Your task to perform on an android device: I want to share the Typhoon pdf with my friend Amelia Miller on her gmail account, amelia.miller2709@gmail.com, to show her how awesome the novel is.
Image 0: 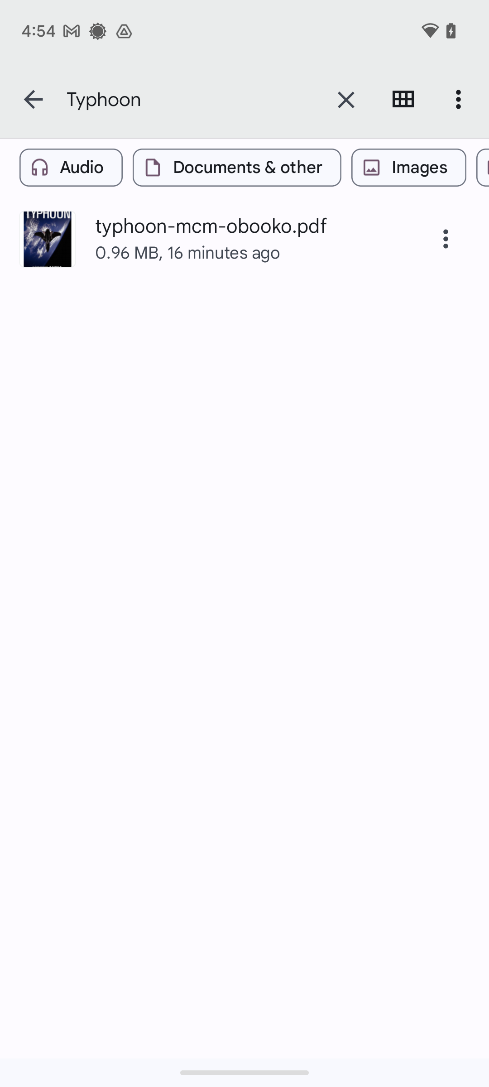
Click on the three-dot icon on the right side of the file.
Step 0: click (446, 239)
Image 1: 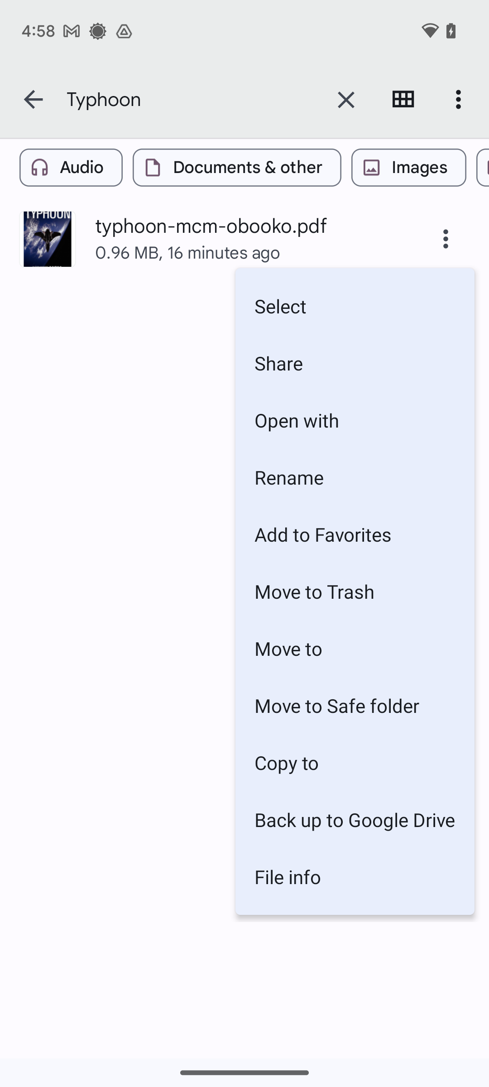
Click on the Share option.
Step 1: click (355, 363)
Image 2: 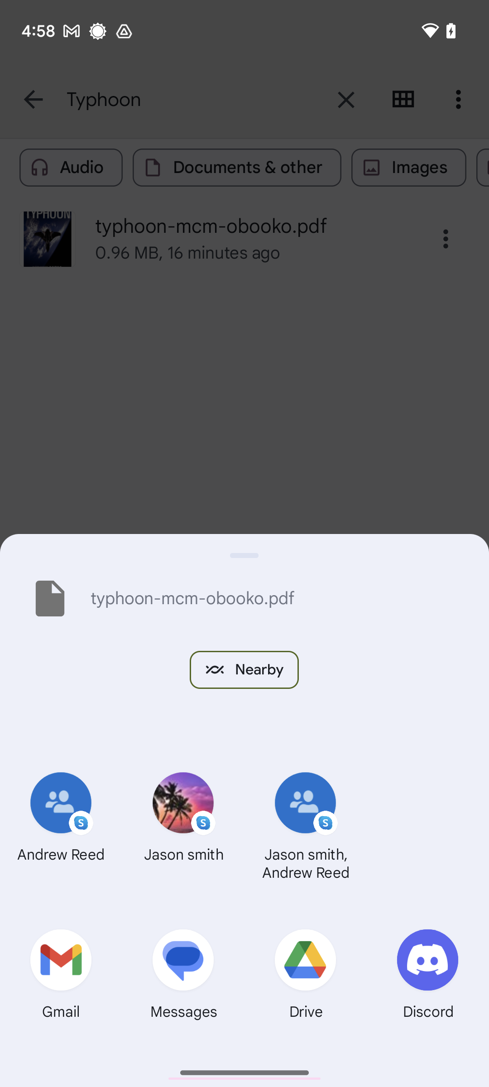
Click on the Gmail icon at the bottom of the screen.
Step 2: click (61, 978)
Image 3: 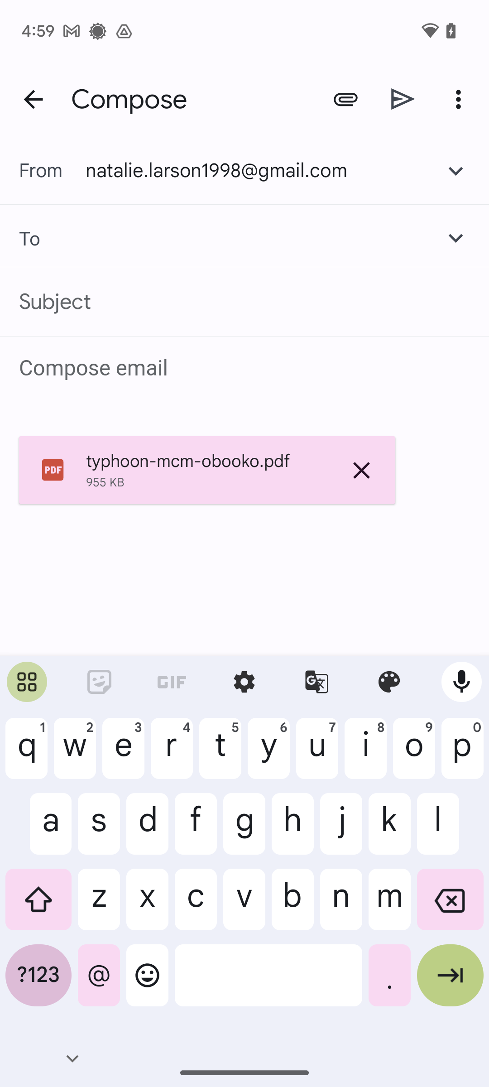
Type in the Amelia Miller gmail account, amelia.miller2709@gmail.com.
Step 3: type "amelia.miller2709@gmail.com"
Image 5: 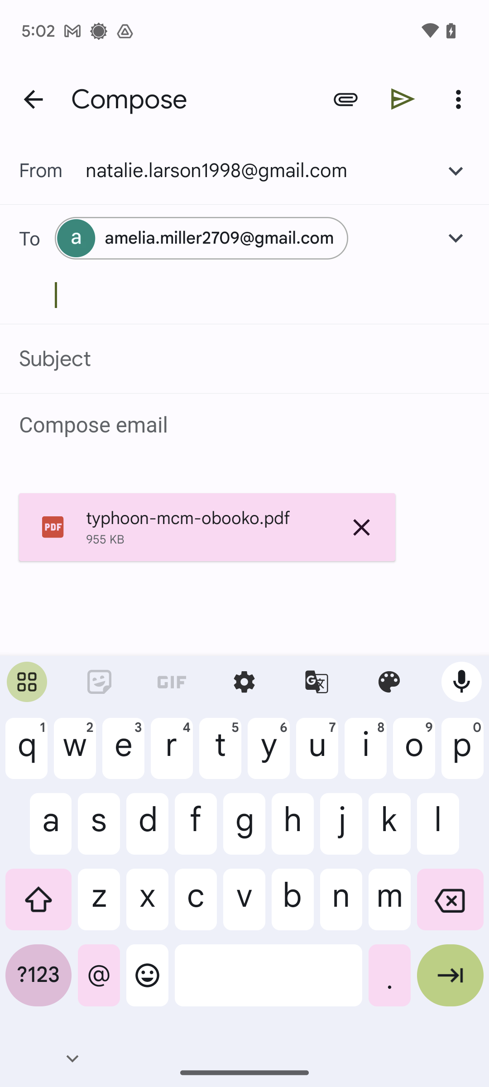
Click on the send icon at the top of the screen.
Step 5: click (403, 99)